Your task to perform on an android device: On the CruiseMapper app, view the ACL American Eagle cruise schedule.
Image 0: 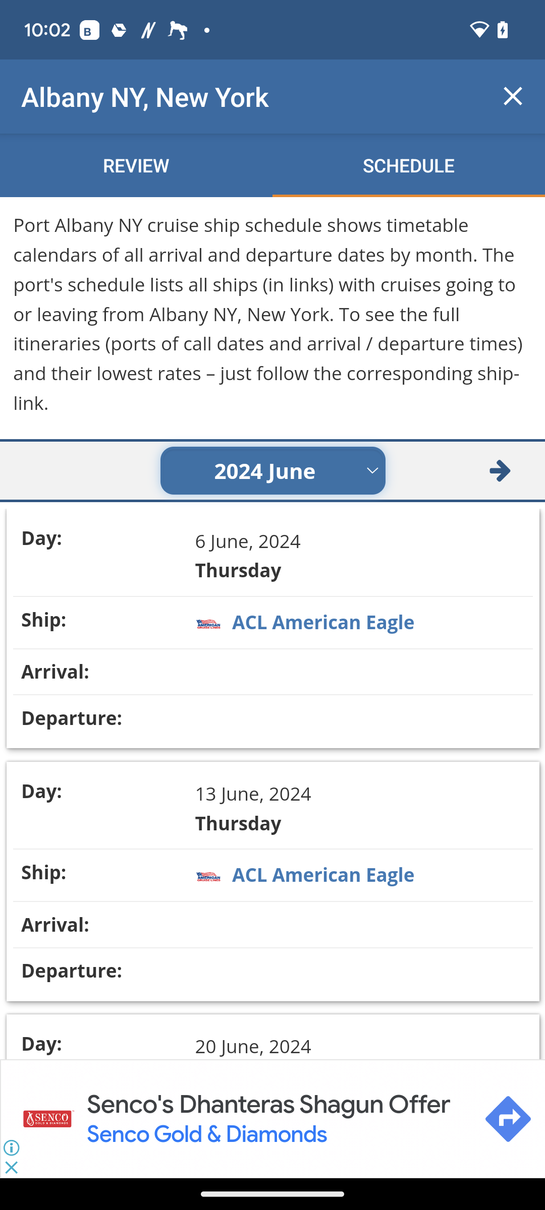
Click on the first option in the middle of the screen.
Step 0: click (238, 570)
Image 1: 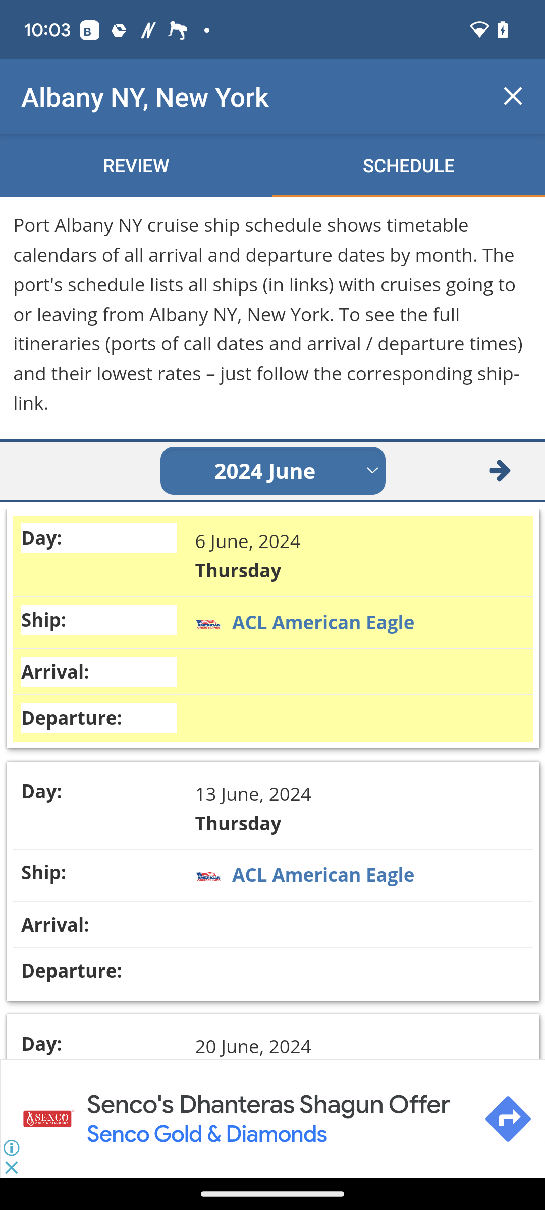
Click on the first option in the middle of the screen.
Step 1: click (323, 622)